Your task to perform on an android device: My friends told me to save the 1-bedroom house in Sanjay Place, Agra on the 99Acres app so I could easily access it in the future.
Image 0: 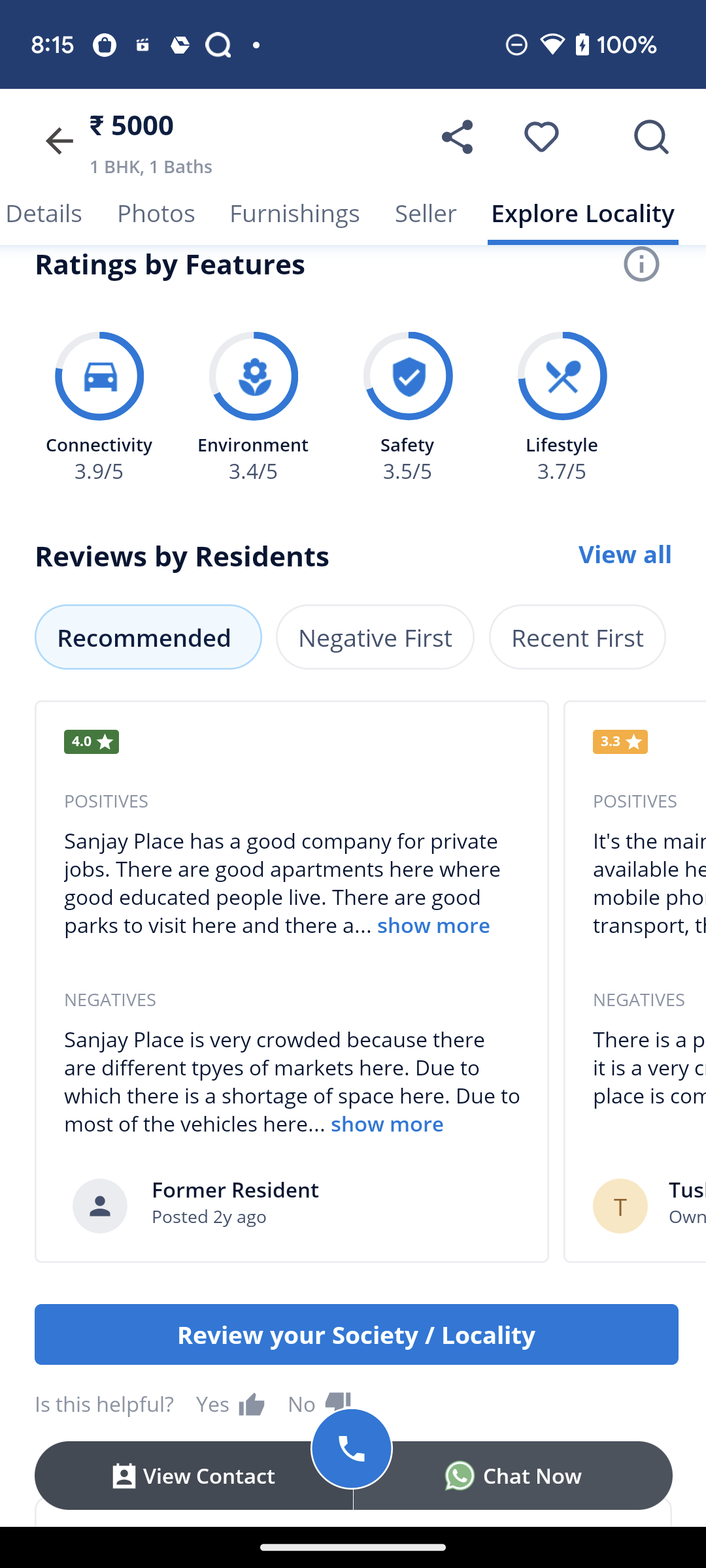
Click on the Heart icon at the top right corner of the screen to save this property
Step 0: click (460, 122)